Your task to perform on an android device: Open the  accuweather weather app and set your current location to get current weather conditions and forecasts.
Image 0: 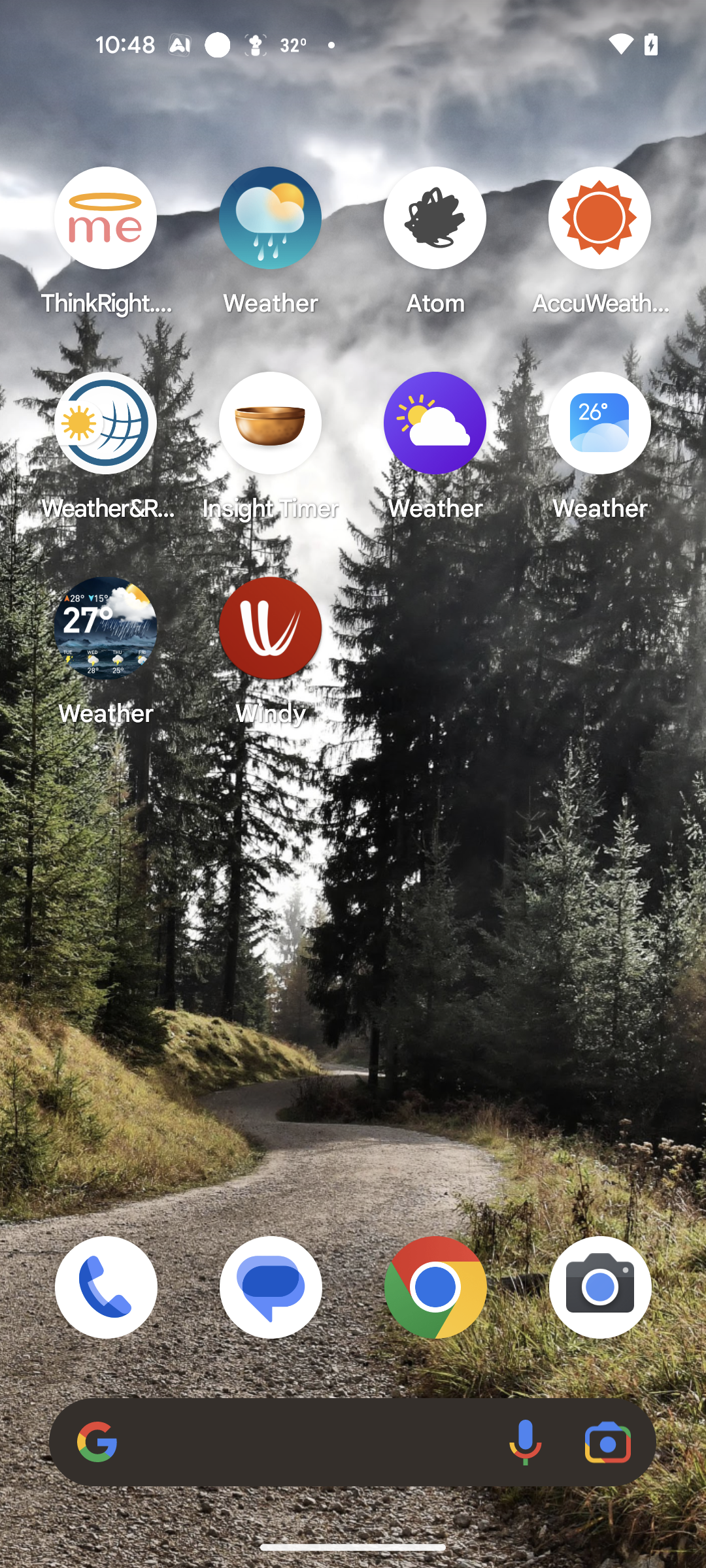
Open the Accuweather  app.
Step 0: open app "AccuWeather"
Image 1: 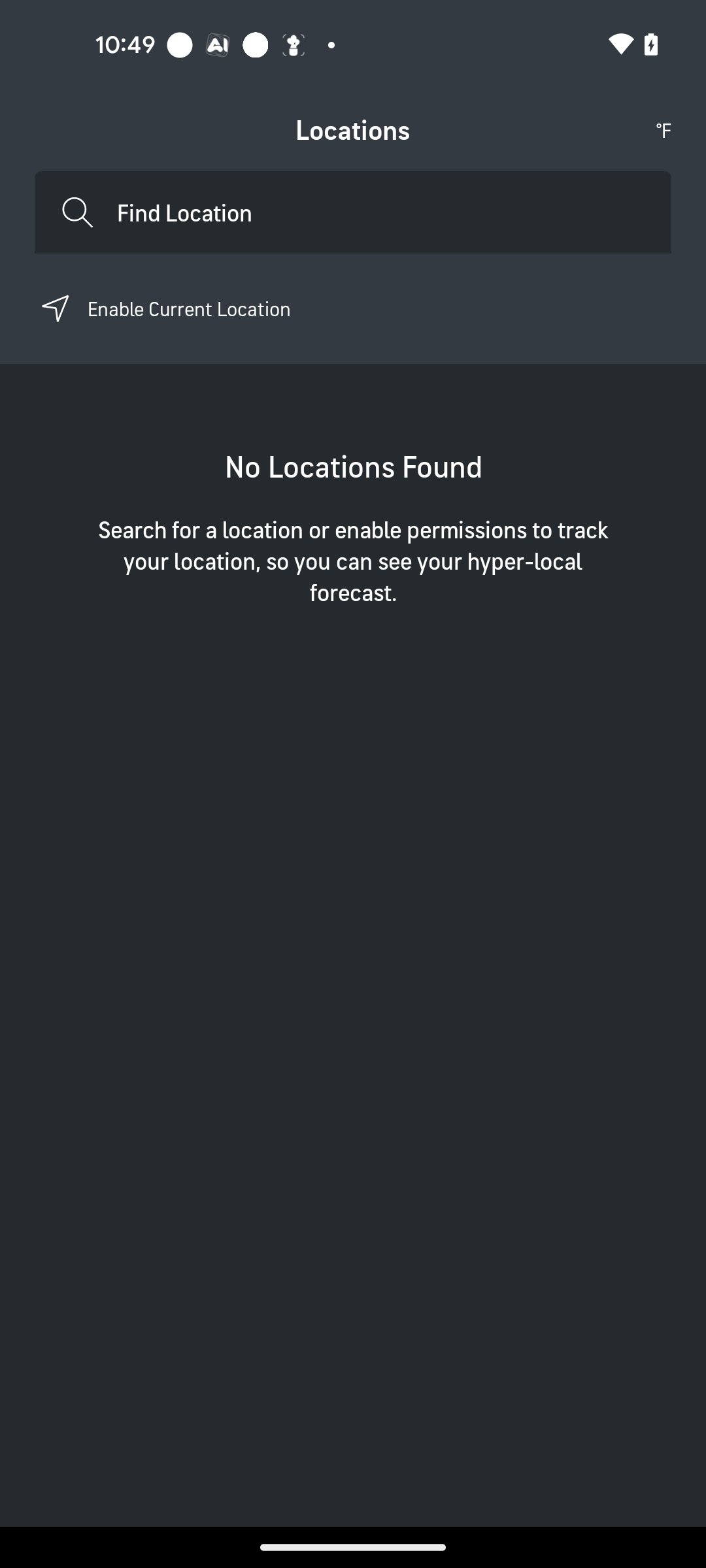
Click on the "Enable Current Location"
Step 1: click (189, 308)
Image 2: 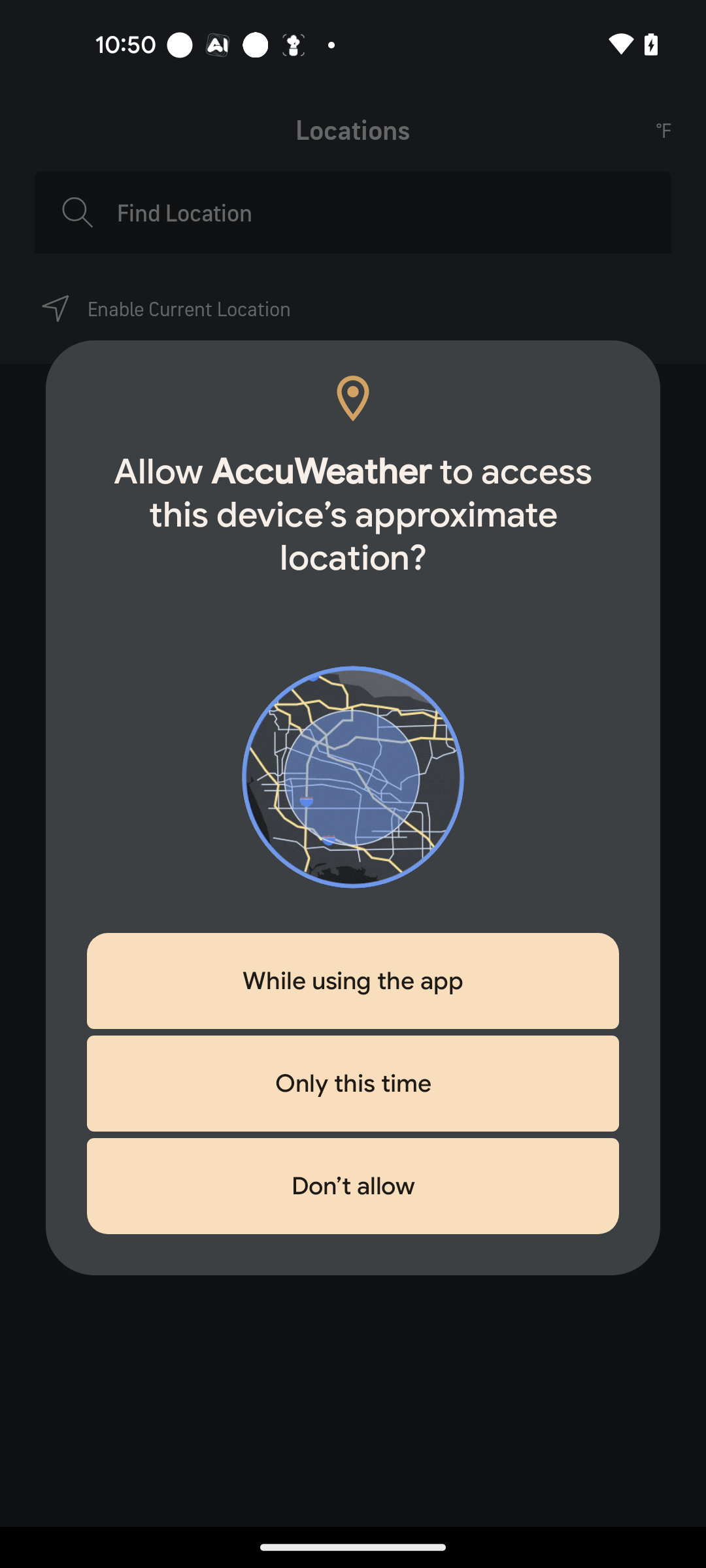
Click on the "while using this app".
Step 2: click (353, 981)
Image 3: 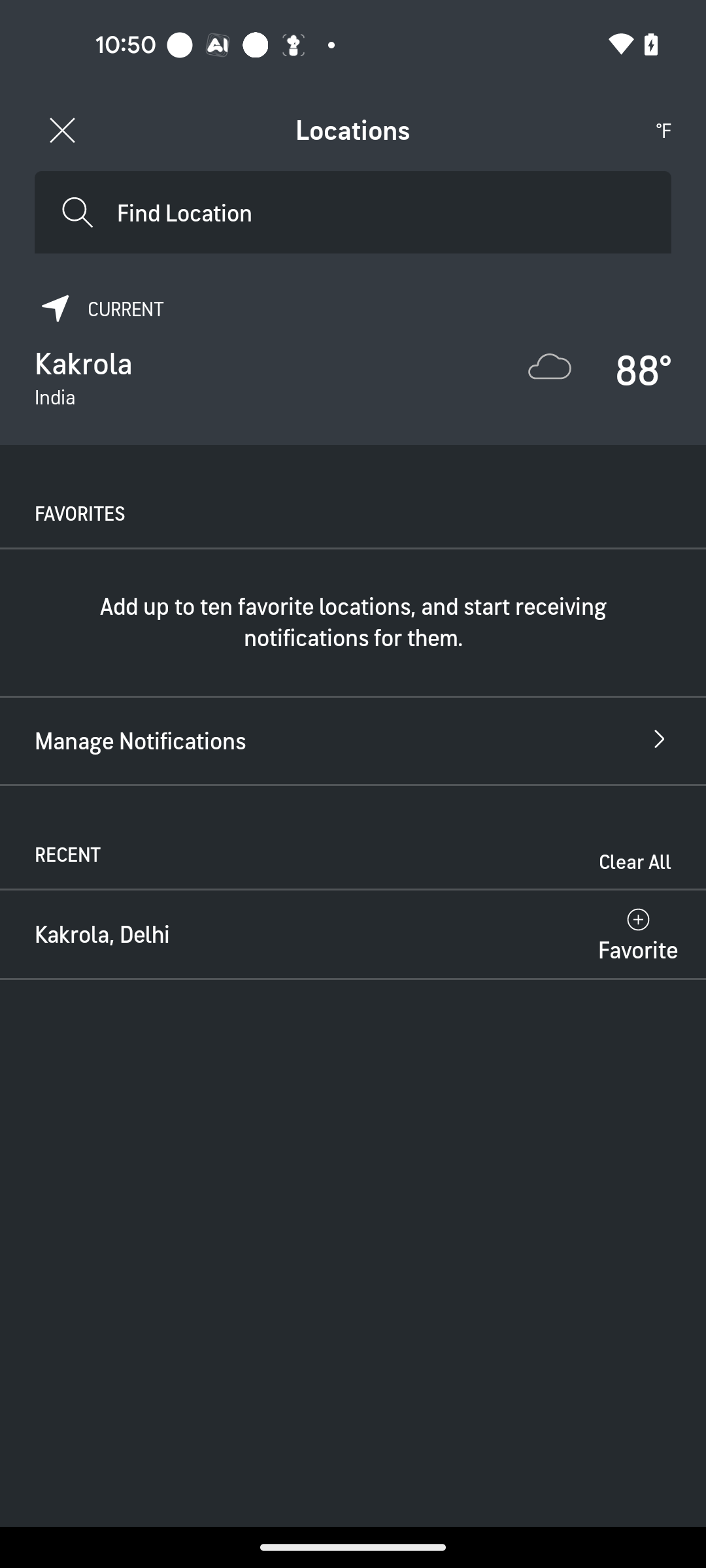
Click on the cross icon at the right side of the screen.
Step 3: click (62, 130)